Your task to perform on an android device: Check other customers' opinions about the women´s colorblock casual sneakers,lace up comfy soft sole platform skate shoes by reading their reviews.
Image 0: 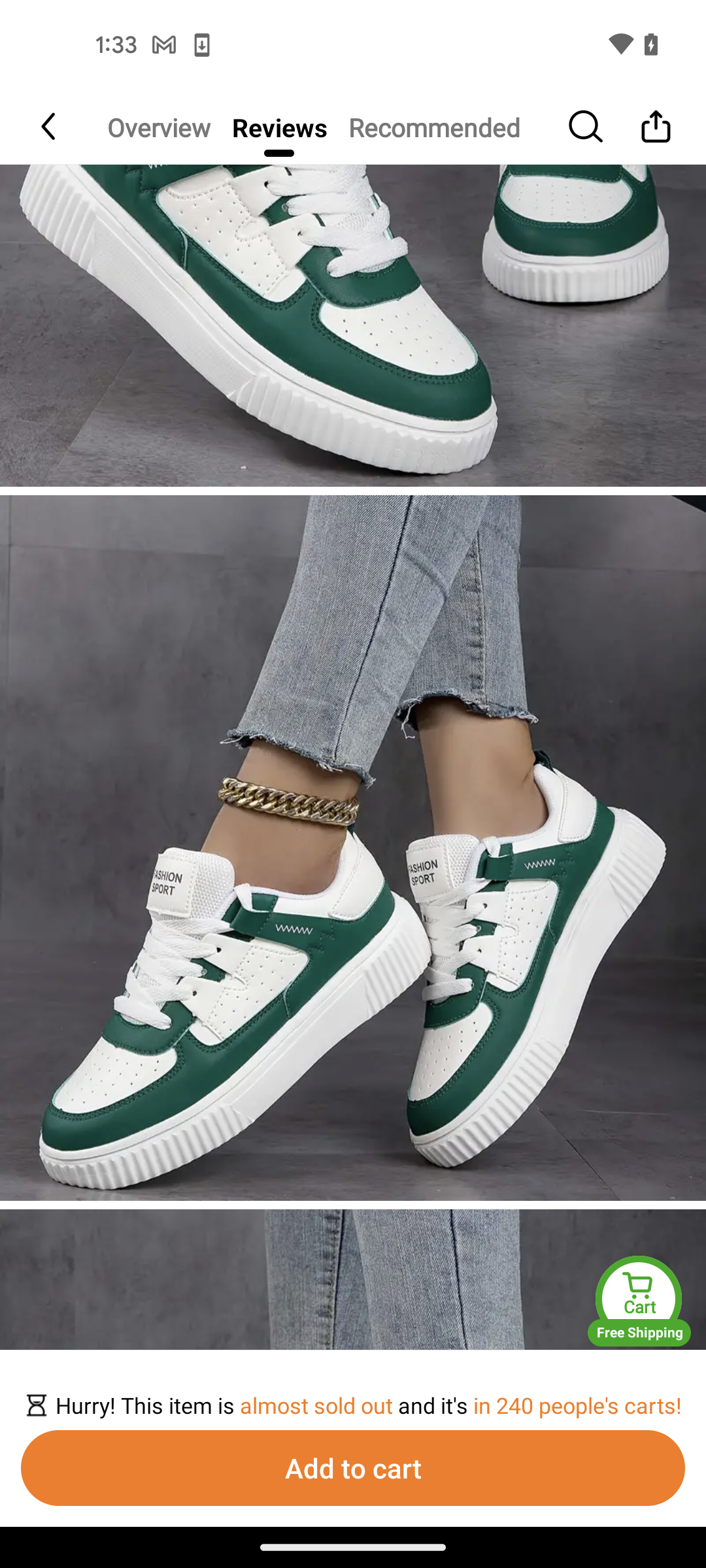
Swipe down to view the reviews
Step 0: scroll up
Image 1: 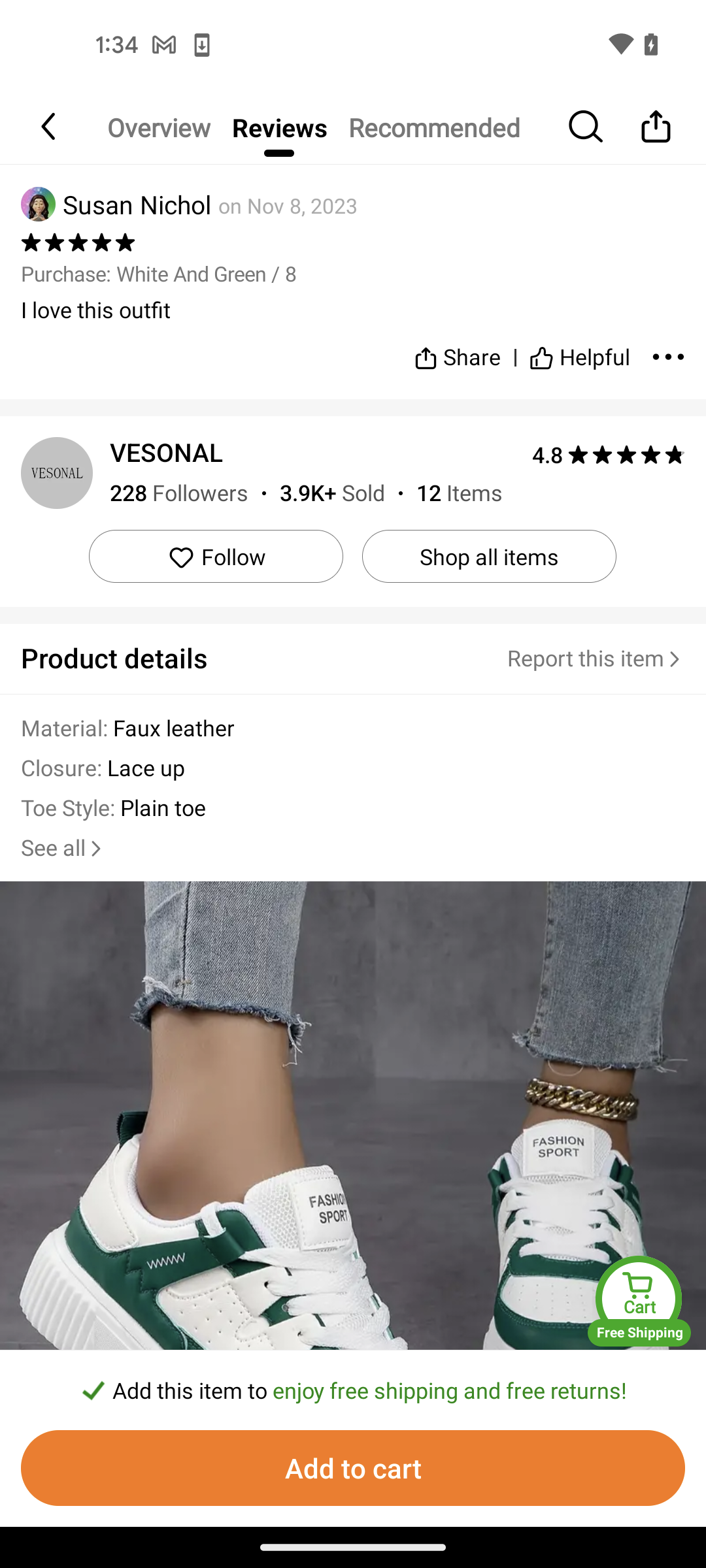
Swipe down to view the reviews
Step 1: scroll up